Your task to perform on an android device: In the shopsy app compare the prices of samsung 7163 cm(65inch) ultra HD(4K) LED smart tizen TV (UA65AU7500) with other similar products .
Image 0: 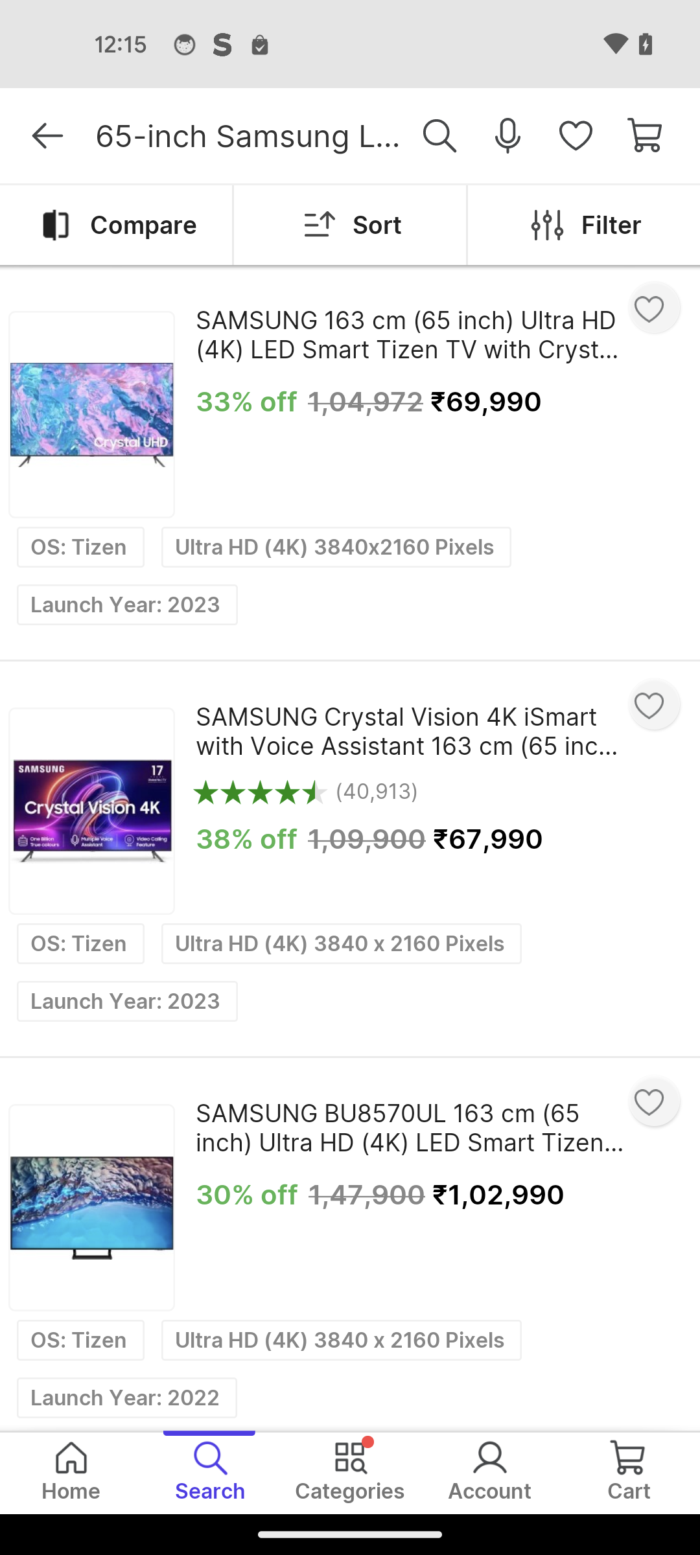
Swipe up to view the samsung 7163 cm(65inch) ultra HD(4K) LED smart tizen TV (UA65AU7500) 
Step 0: scroll down
Image 1: 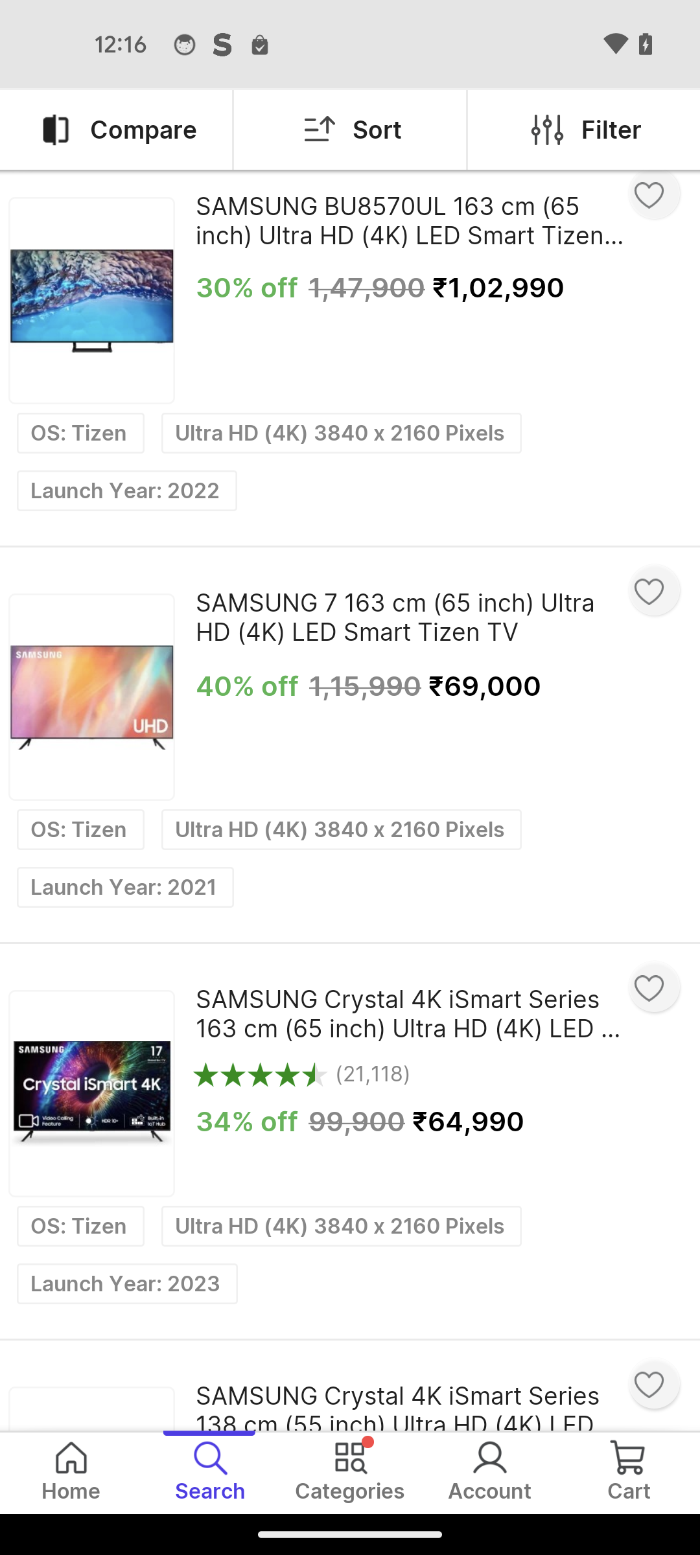
Tap on the  samsung 7163 cm(65inch) ultra HD(4K) LED smart tizen TV (UA65AU7500) 
Step 1: click (410, 616)
Image 2: 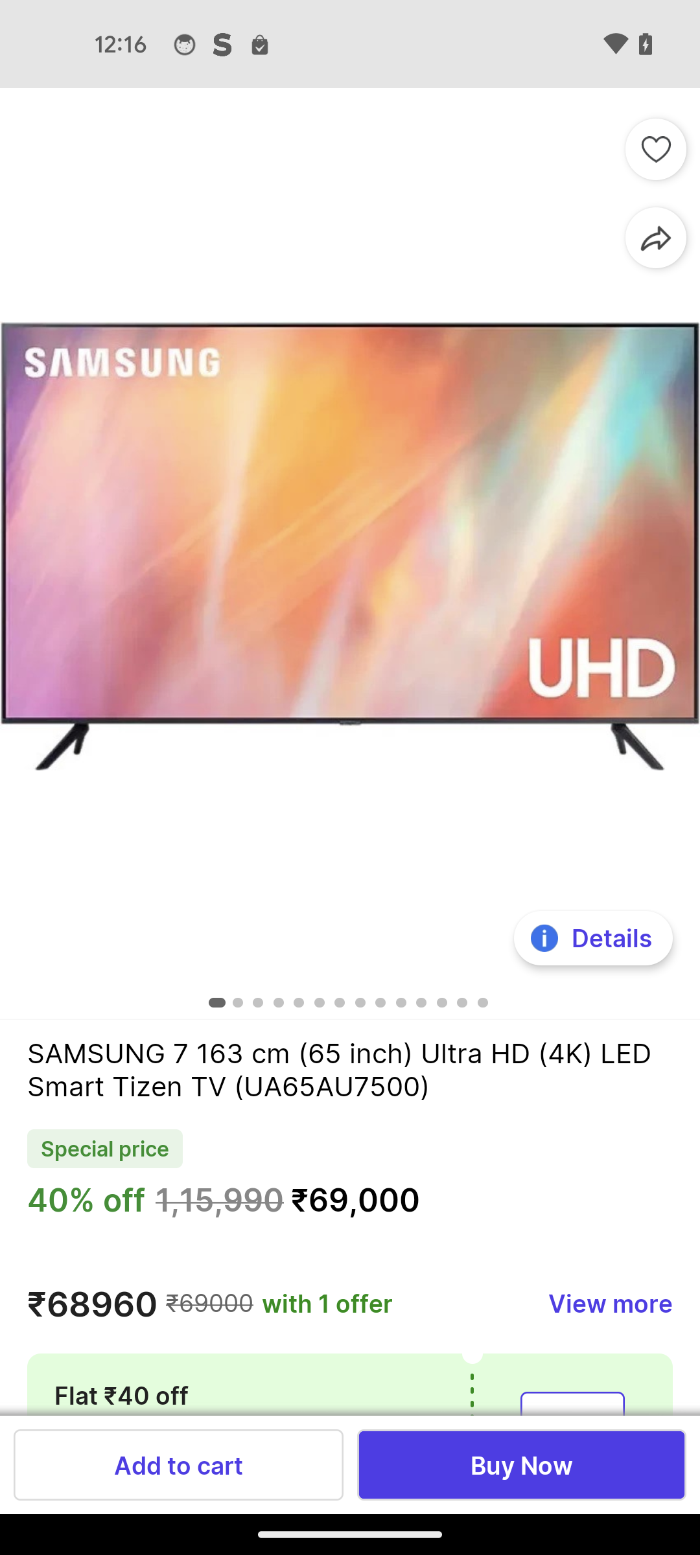
Swipe up to view similar products
Step 2: scroll down
Image 3: 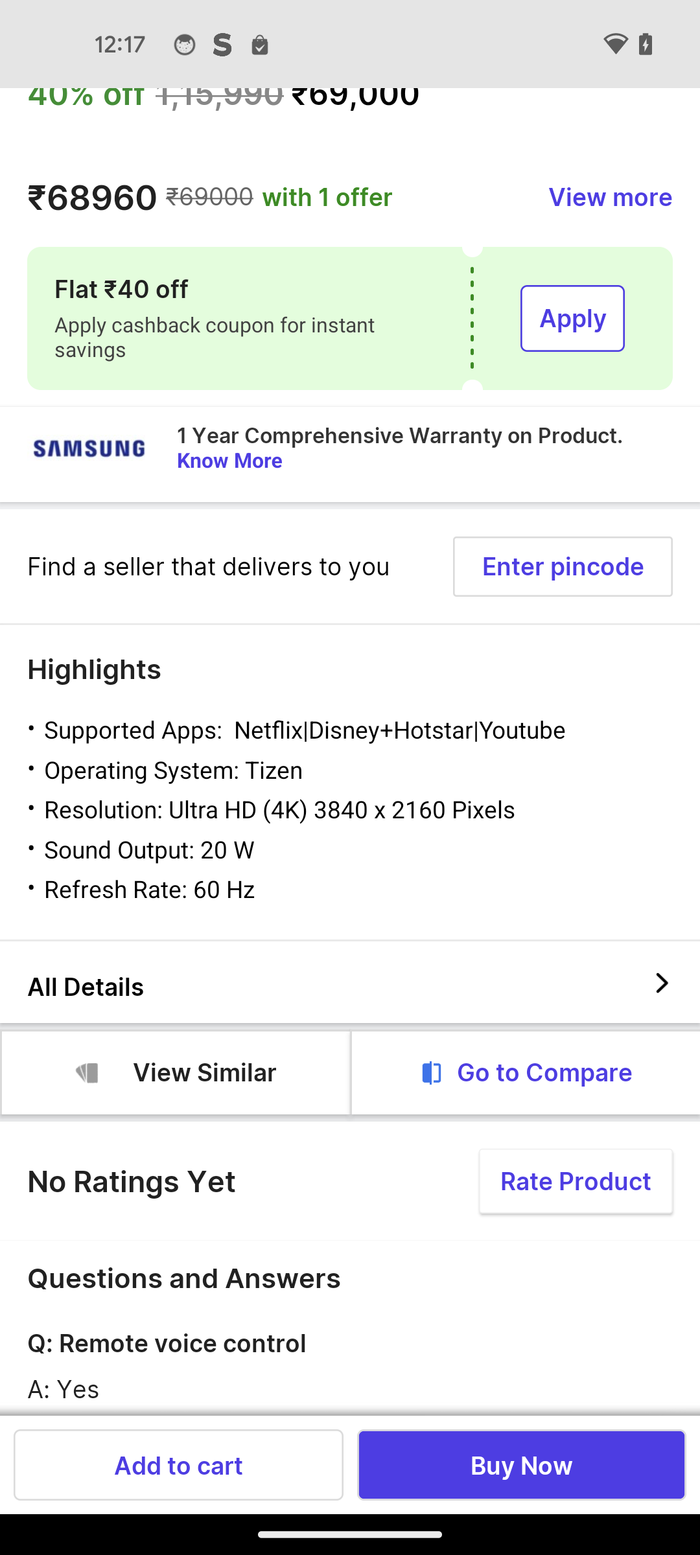
Tap on the view similar option
Step 3: click (204, 1072)
Image 4: 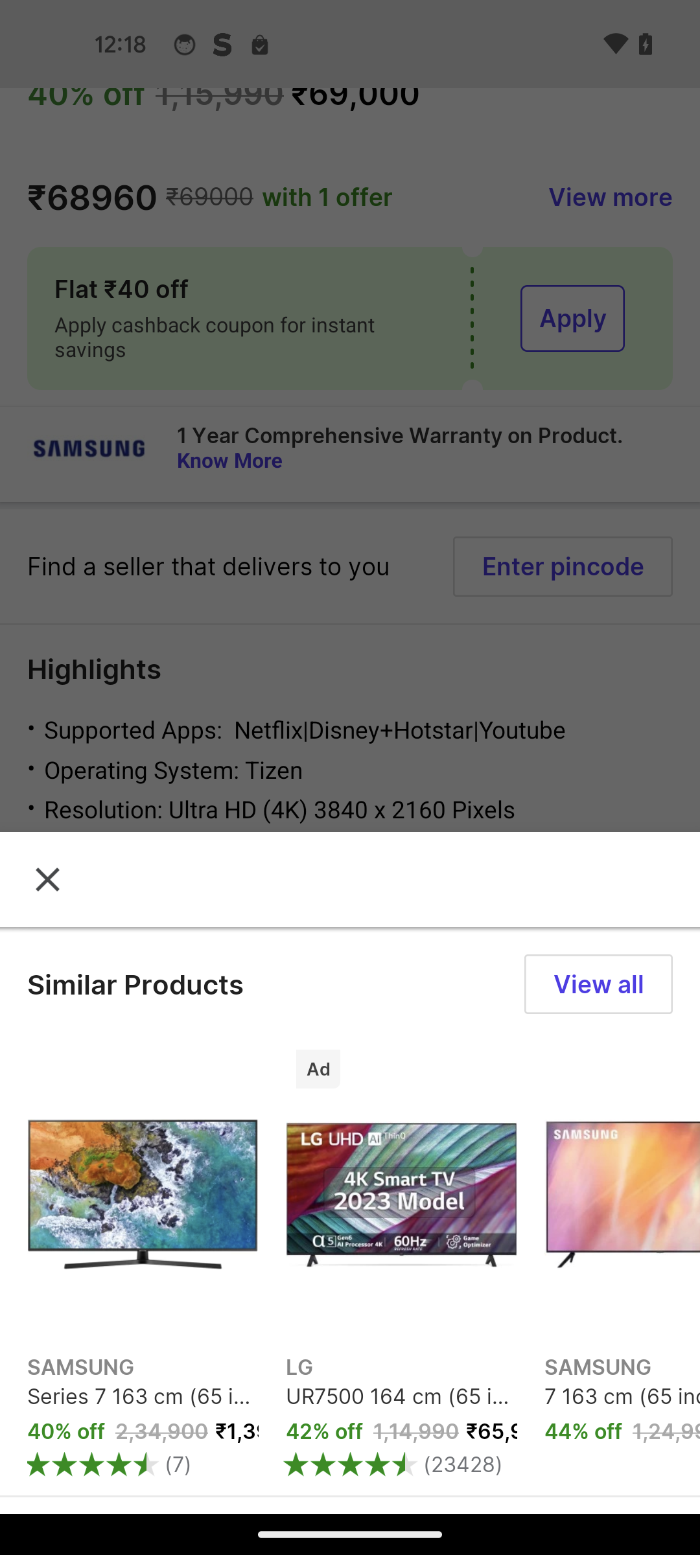
Tap on the view all button
Step 4: click (599, 984)